Your task to perform on an android device: Share the "International Education Week" reminder with my friend Natalie Larson at id-natalie.larson1998@gmail.com so that she can also get the reminder for the event.
Image 0: 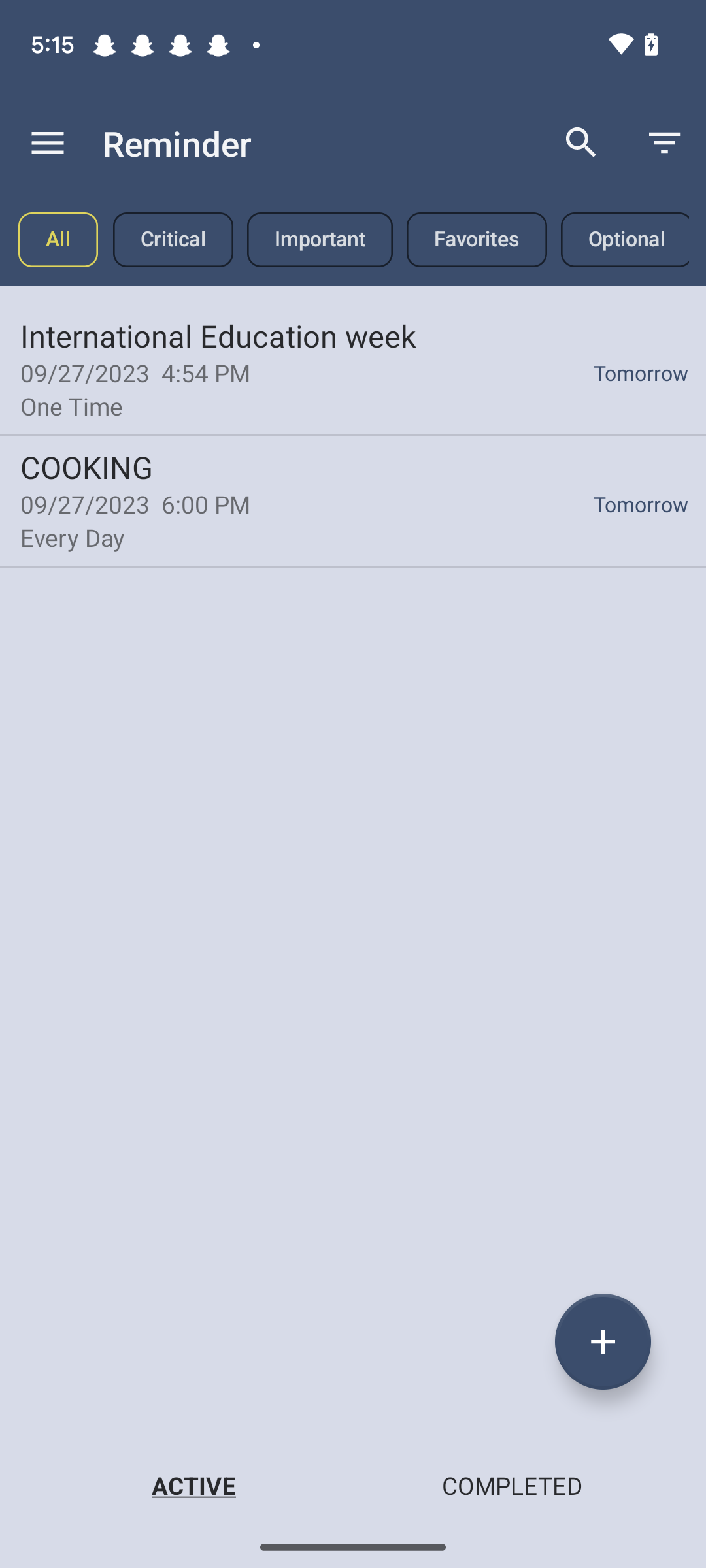
click on the First reminder.
Step 0: click (353, 368)
Image 1: 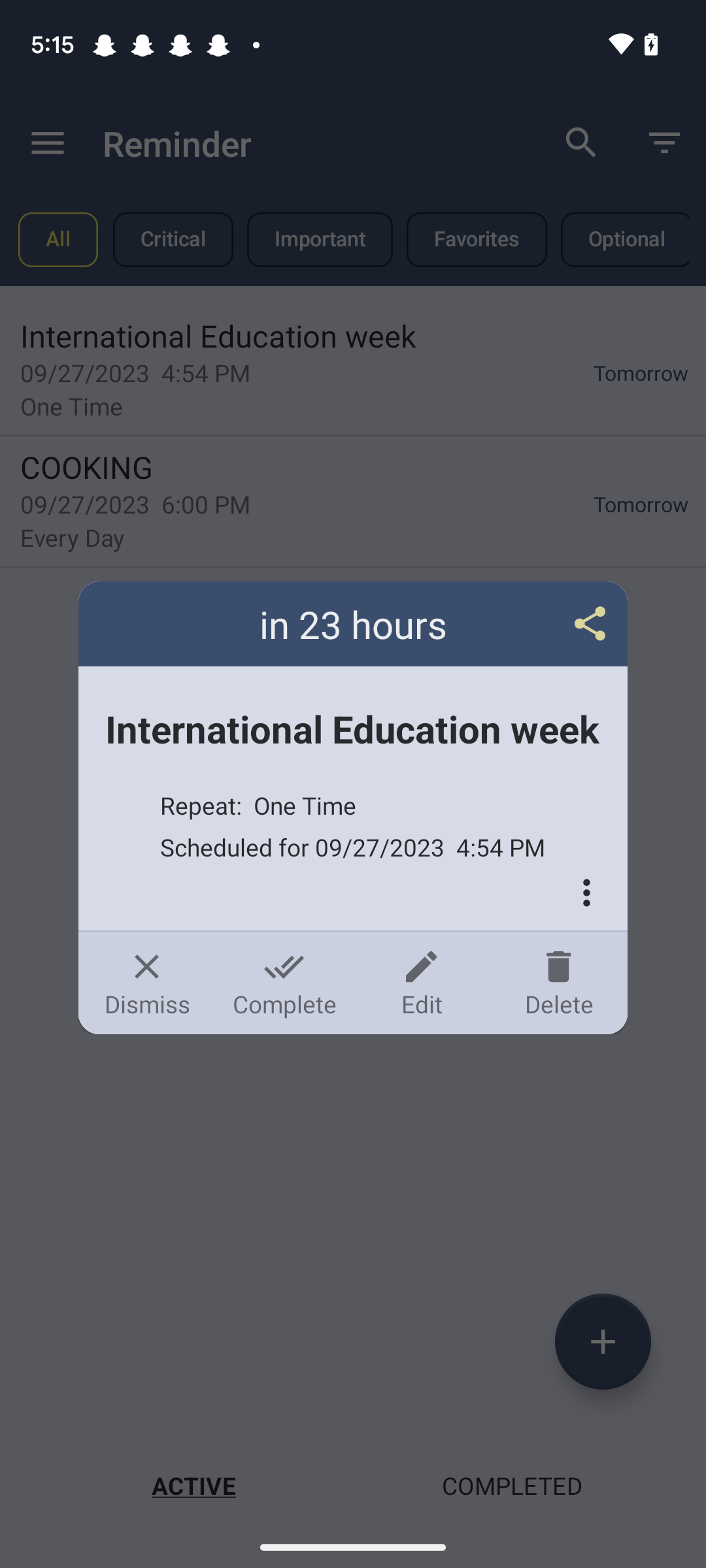
click on the share icon at the top right corner of the box.
Step 1: click (353, 624)
Image 2: 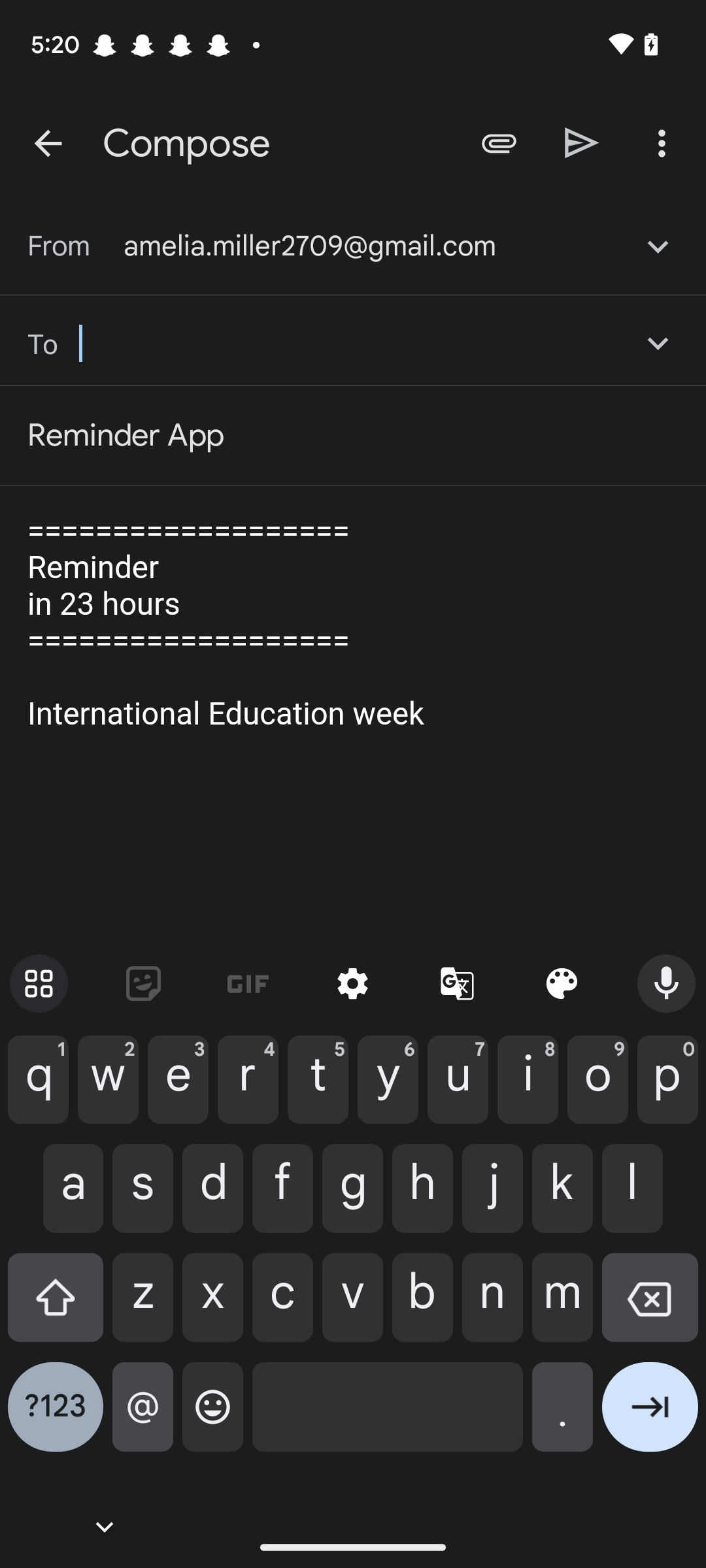
Type Id-natalie.larson1998@gmail.com in the input box.
Step 2: type "natalie.larson1998@gmail.com"